Your task to perform on an android device: please make my Tomorrowland 2024 file available offline.
Image 0: 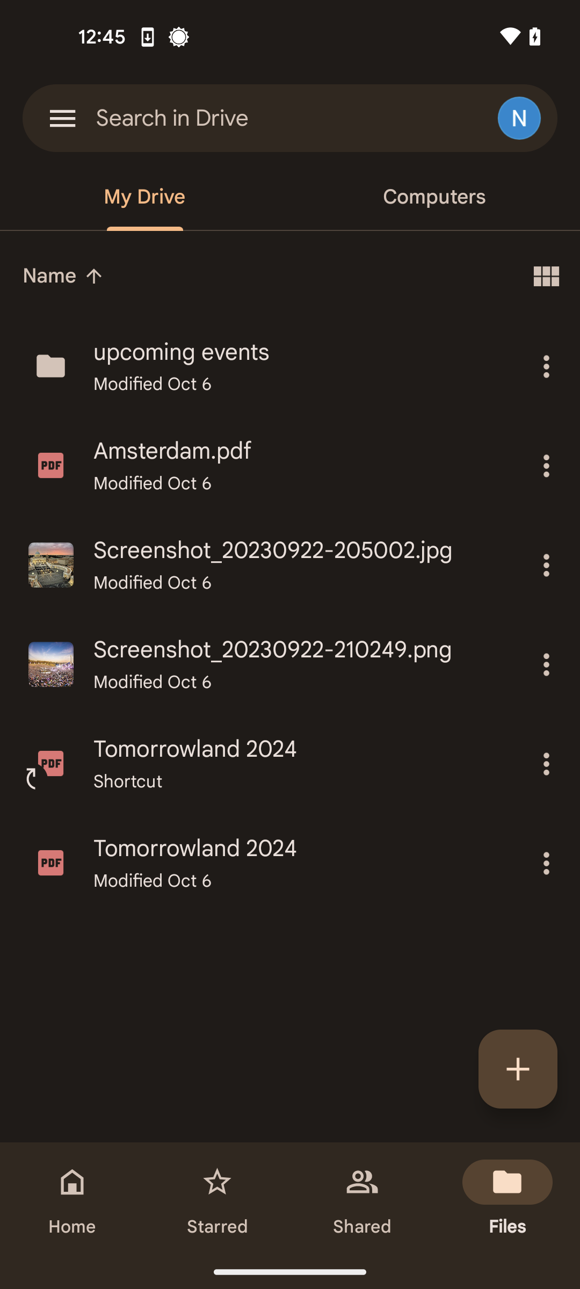
Tap on the three dots icon of tomorrowland 2024 file
Step 0: click (546, 863)
Image 1: 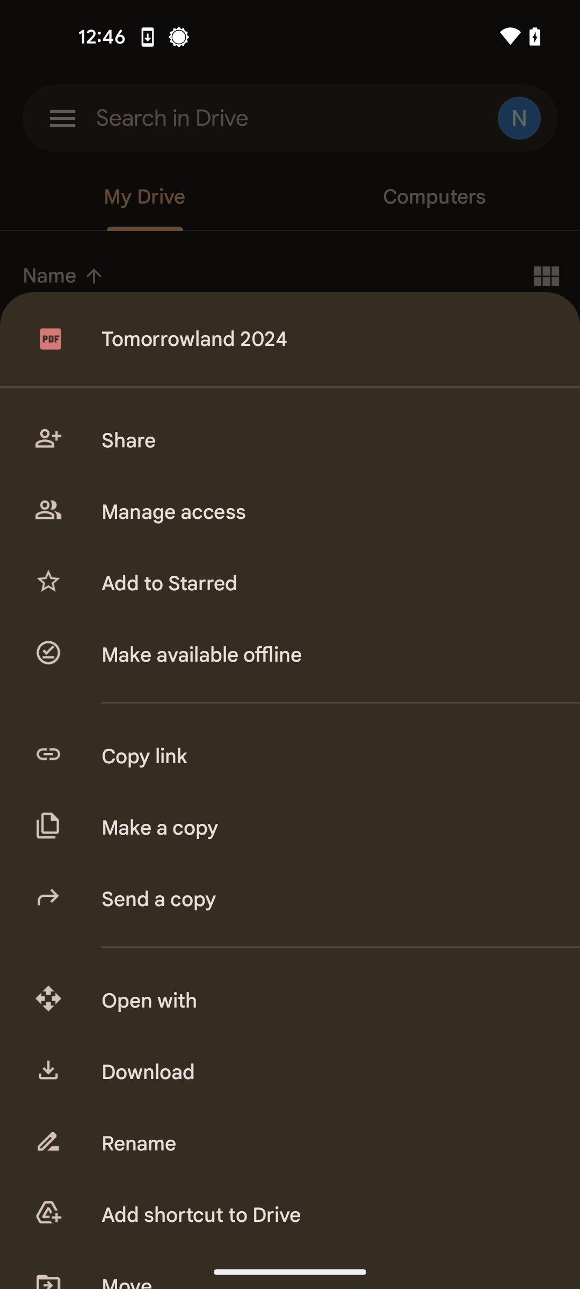
Tap on the make available offline option
Step 1: click (323, 655)